Your task to perform on an android device: I want to access my Google Drive offline as my WiFi is not working properly. 
Image 0: 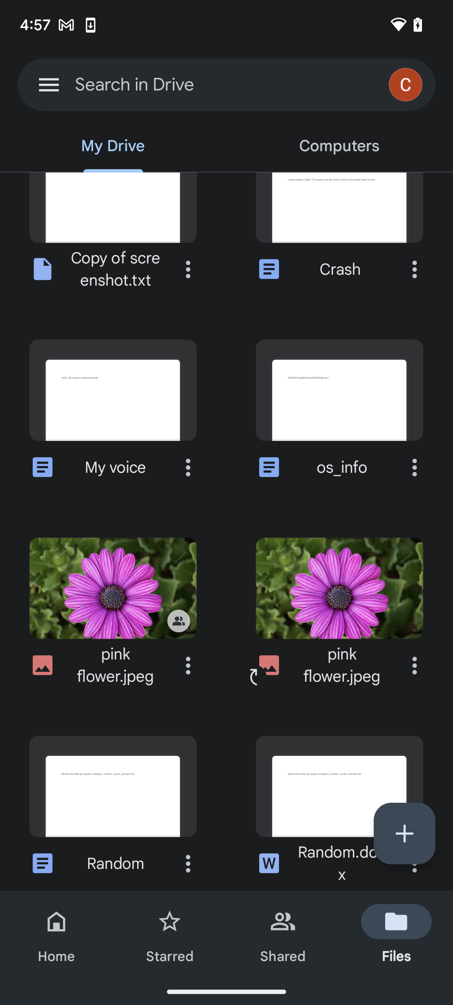
Click on the three lines on the top left corner of the screen.
Step 0: click (49, 84)
Image 1: 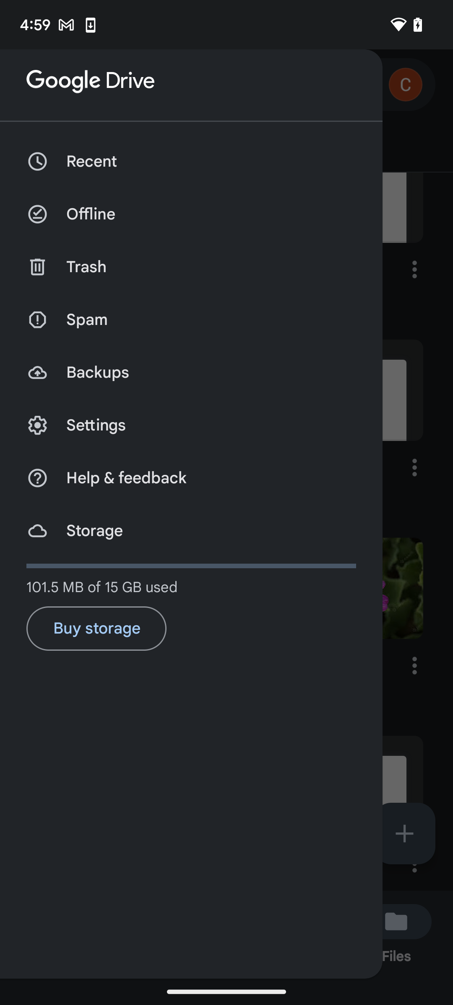
Click on the Offline button on the screen.
Step 1: click (91, 214)